Your task to perform on an android device: I'd like to see further information about the M-Classic IP-SUISSE White Flour in the Migros app.
Image 0: 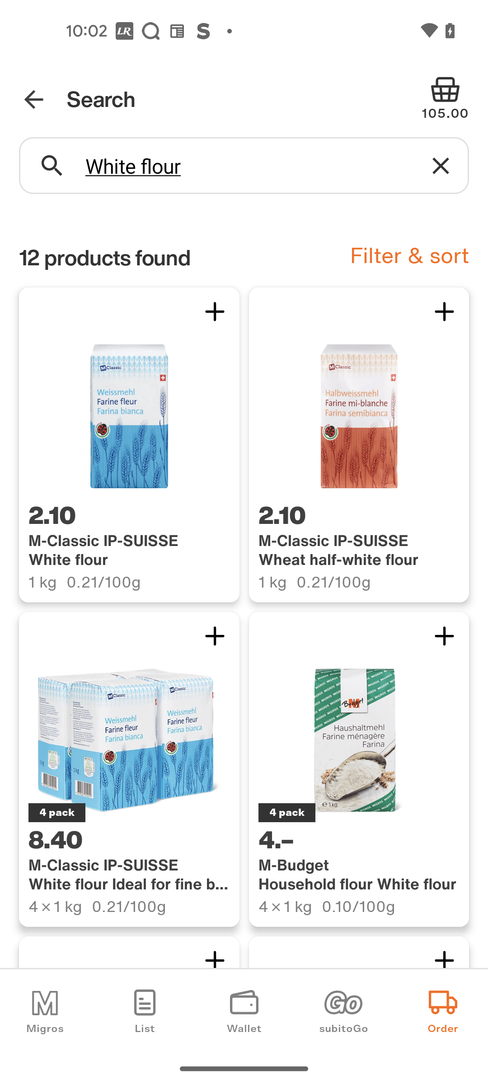
Open the  M-Classic IP-SUISSE White Flour product
Step 0: click (129, 464)
Image 1: 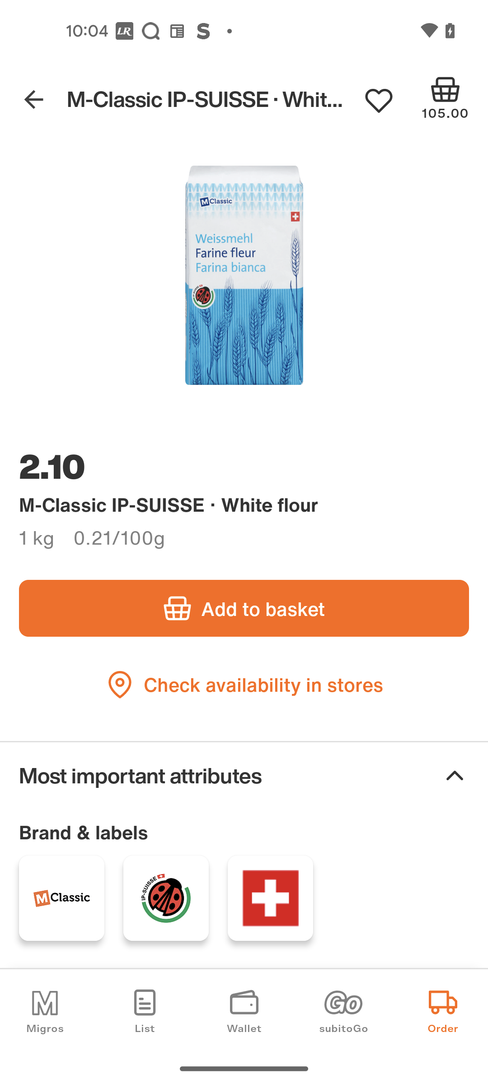
Swipe up to view further information
Step 1: scroll down
Image 2: 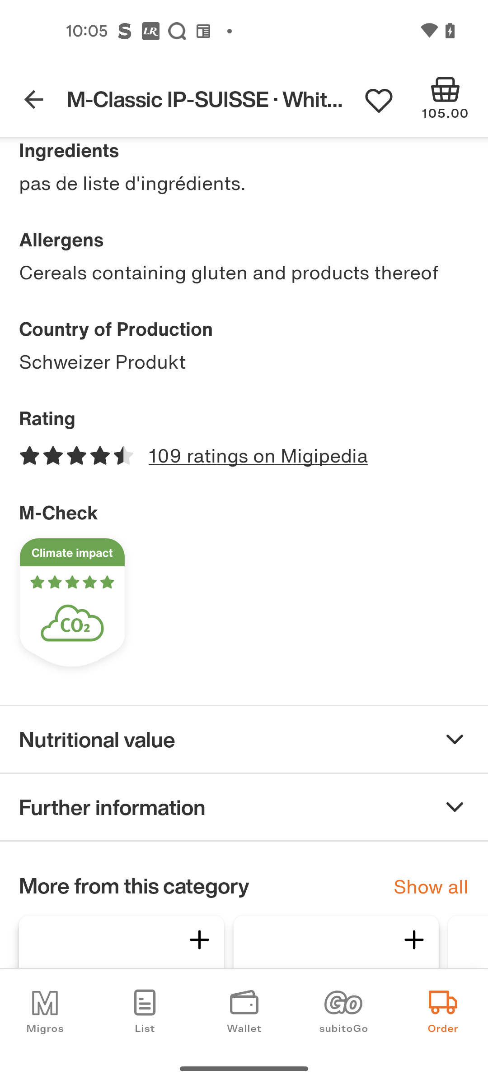
Click on the Further information
Step 2: click (184, 810)